Your task to perform on an android device: In the Amazon app, Go to  your cart and view the total pricing of the cart .
Image 0: 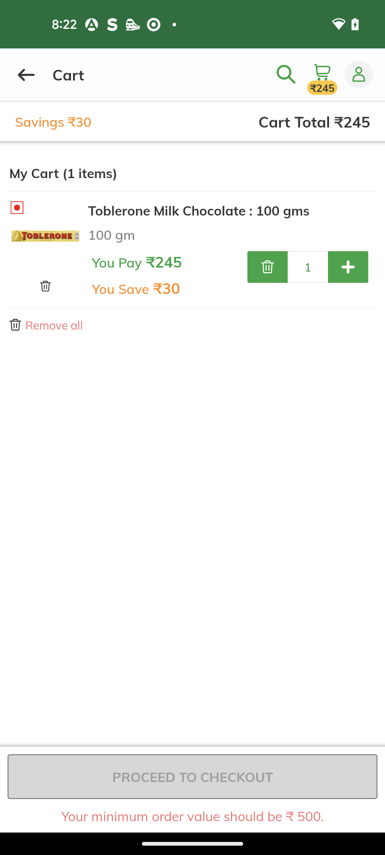
Open the Amazon App
Step 0: open app "Amazon"
Image 1: 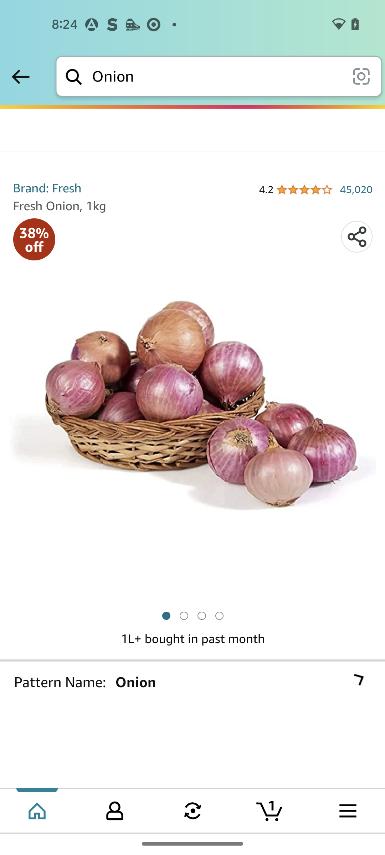
Click on the cart button at the bottom of the screen
Step 1: click (270, 810)